Your task to perform on an android device: I recently added a new book to my library called Never Lie, and I'd like to open it.
Image 0: 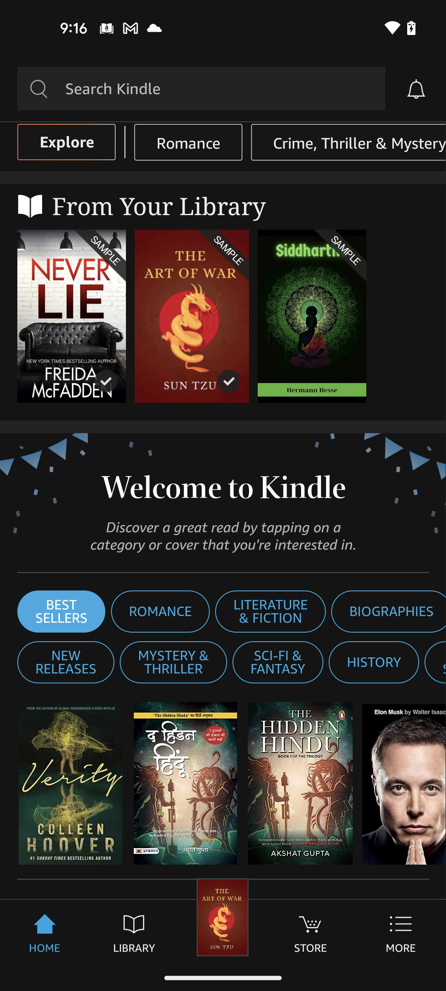
click on Library section
Step 0: click (134, 948)
Image 1: 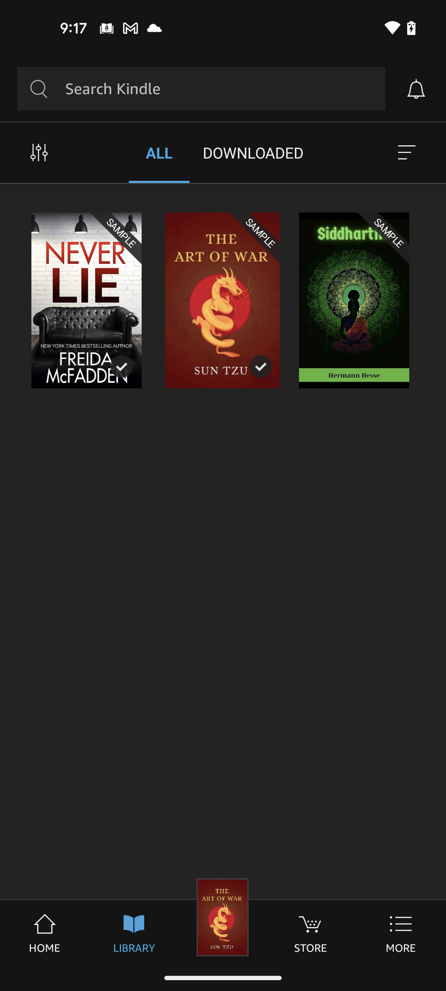
click on Never Lie book to open
Step 1: click (86, 300)